Your task to perform on an android device: open the jetfit app and stay motivated by track your progress
Image 1: 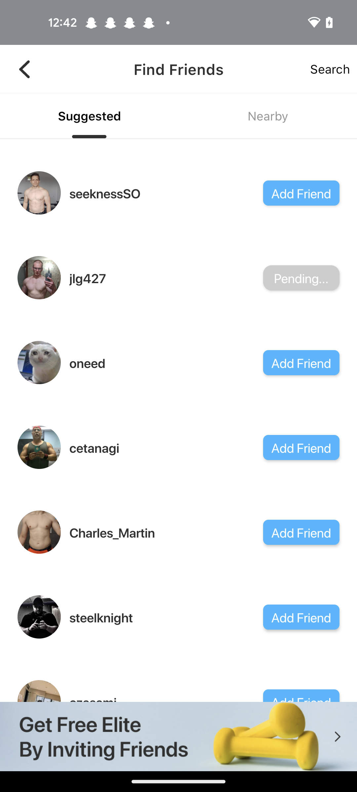
Go back to previous page 
Step 1: press back button
Image 2: 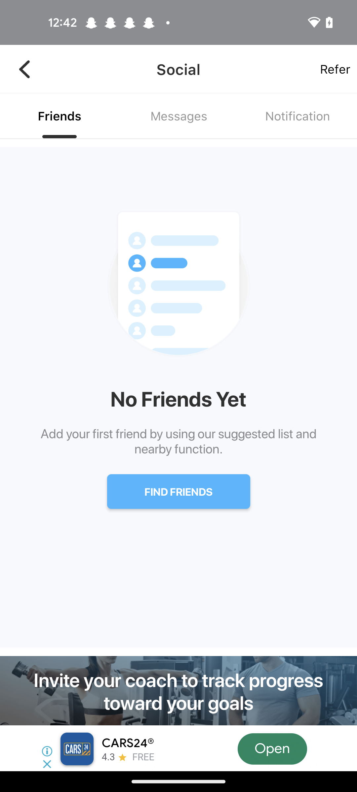
Go back to previous page 
Step 2: press back button
Image 3: 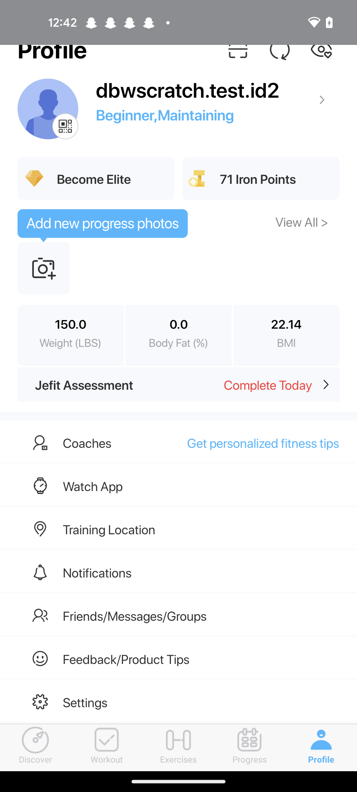
Click on the Progress tab at the bottom of the screen 
Step 3: click (250, 747)
Image 4: 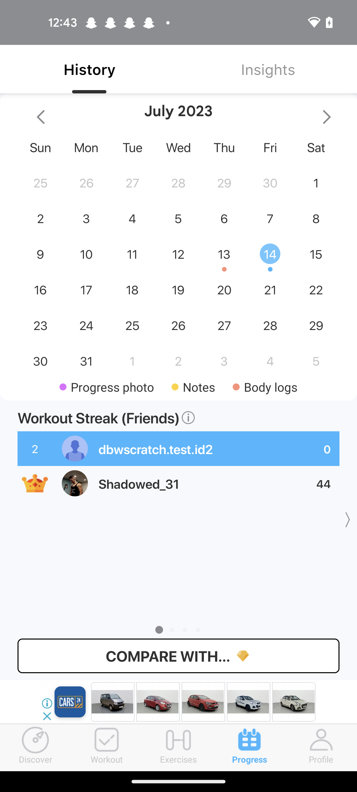
Click on the 14th july 2023
Step 4: click (270, 254)